Your task to perform on an android device: I want to find an inspiration article for "Gloden pothos" in the Leaf Snap app so that I am aware of typical problems with plant health.
Image 0: 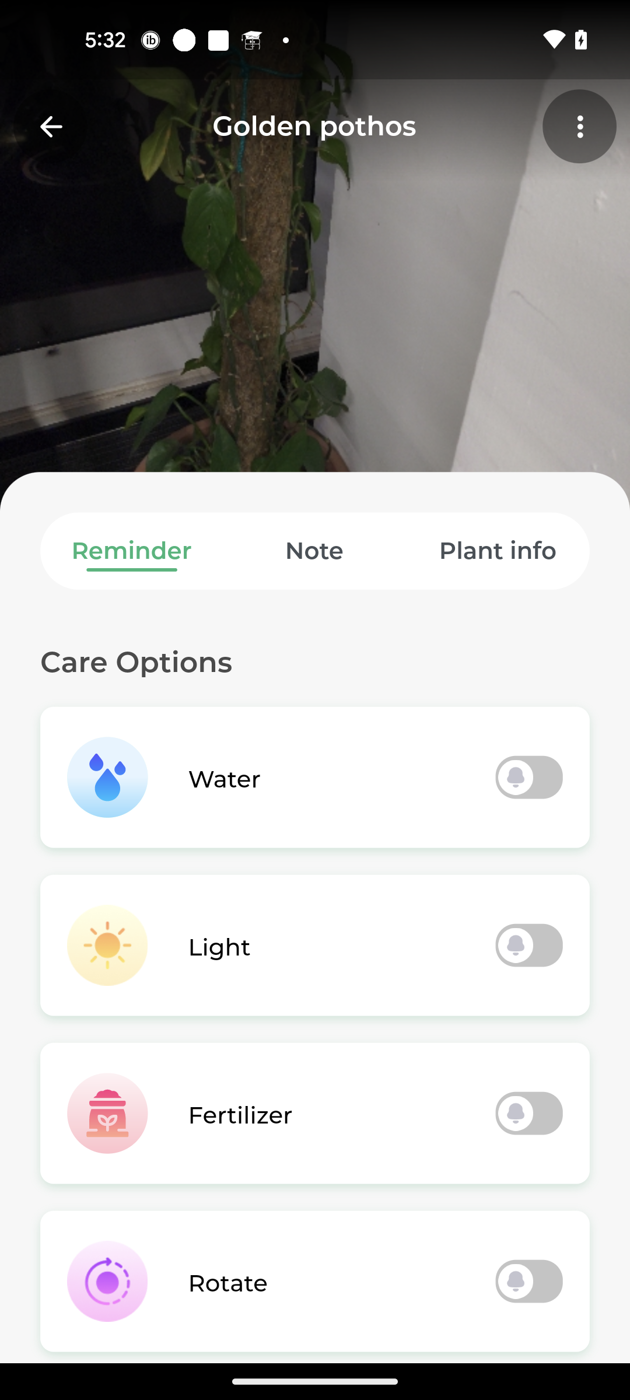
Go to the Plant Info section
Step 0: click (498, 551)
Image 1: 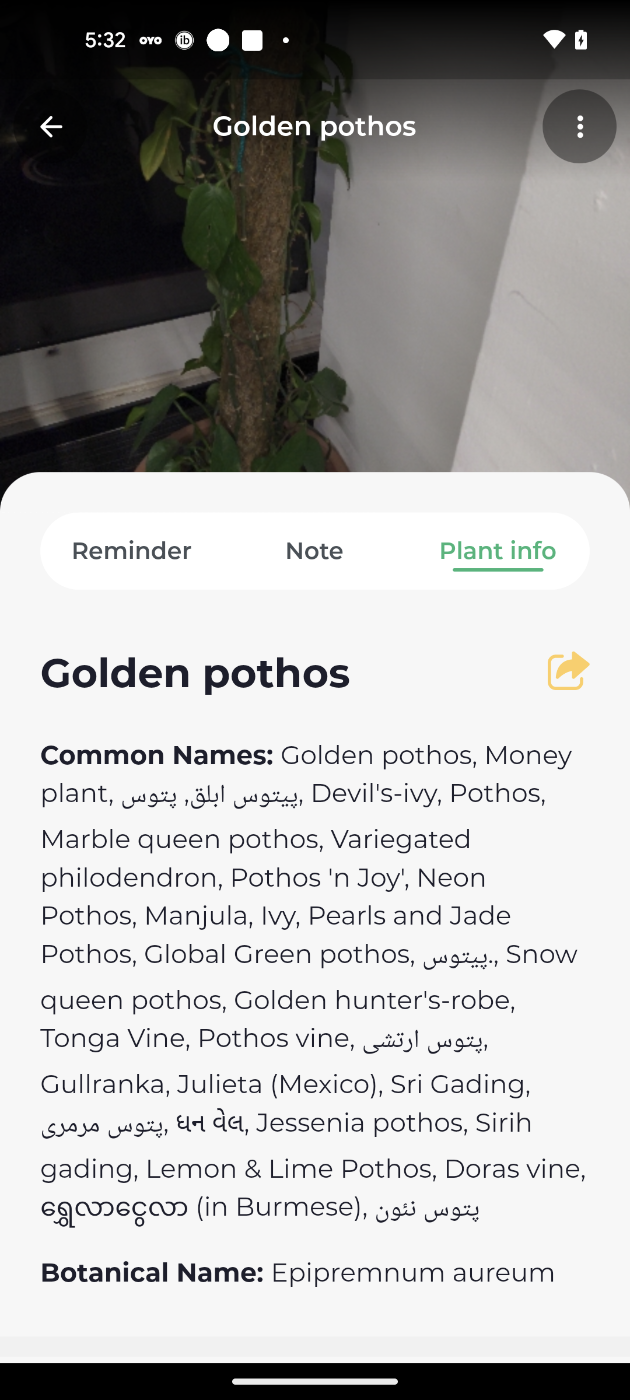
Swipe up to view more details
Step 1: scroll down
Image 2: 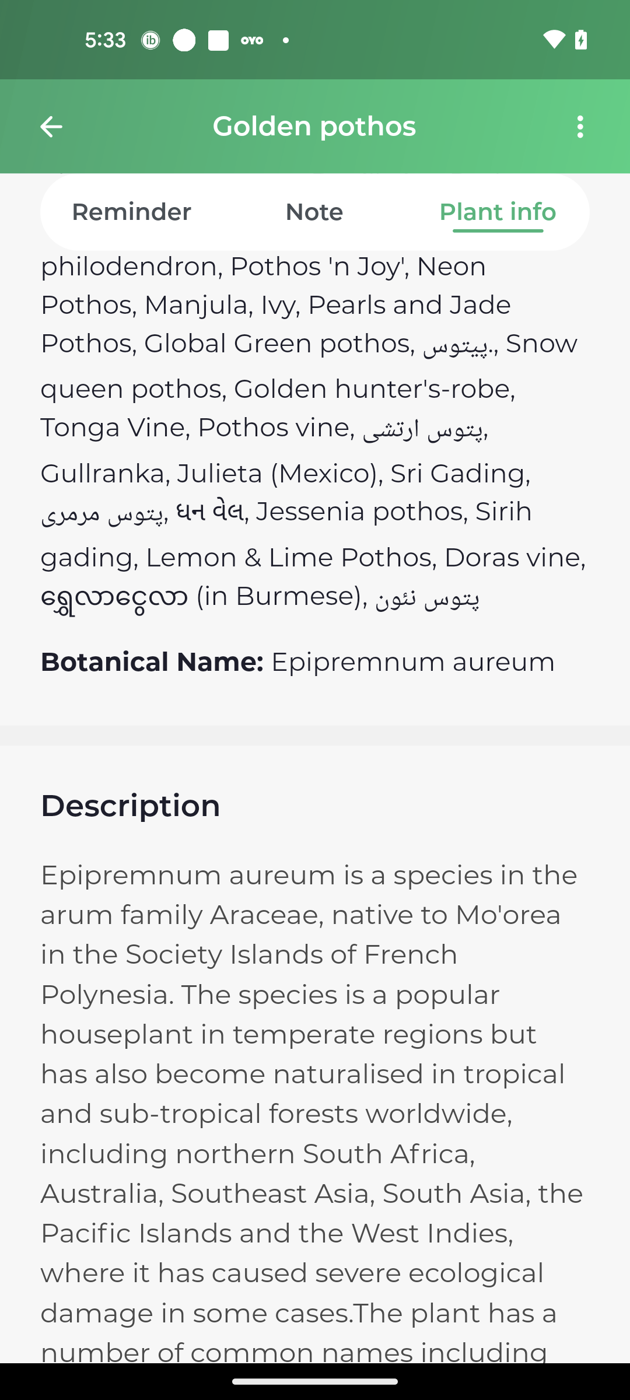
Swipe up to view more details
Step 2: scroll down